Your task to perform on an android device: I want to download a photo from Google Drive.
Image 0: 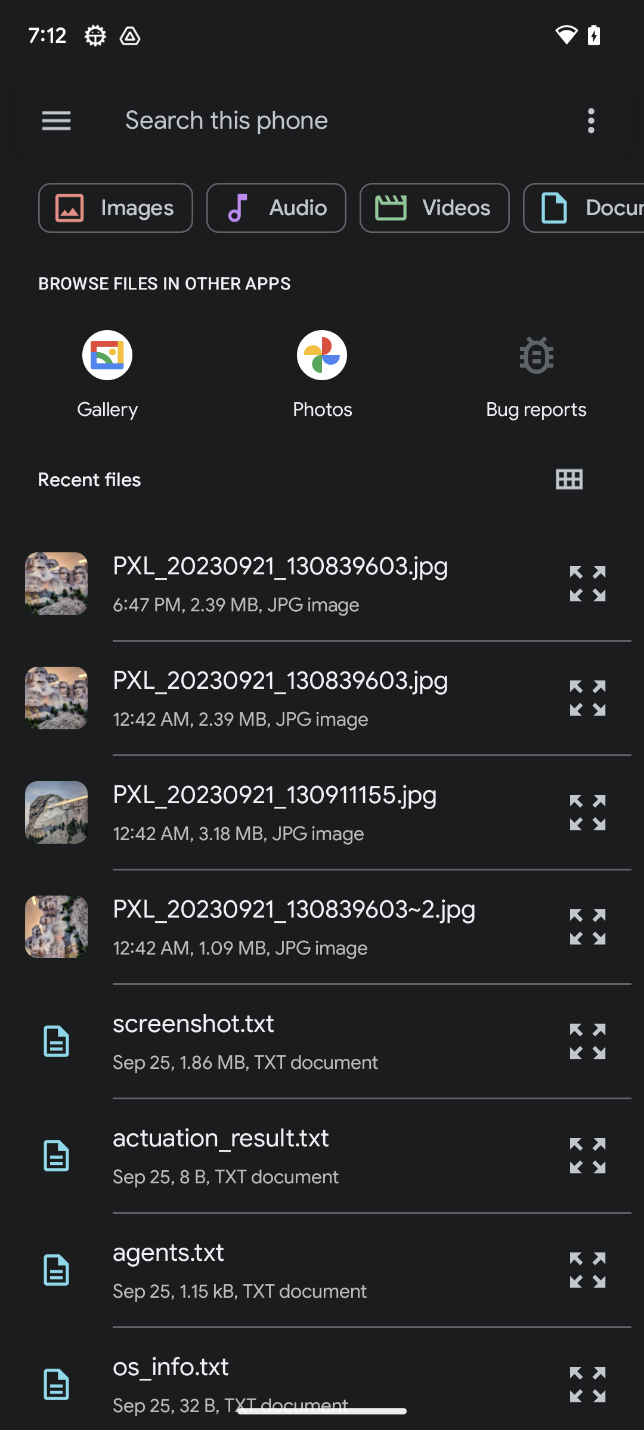
Swipe right on the screen.
Step 0: scroll left
Image 1: 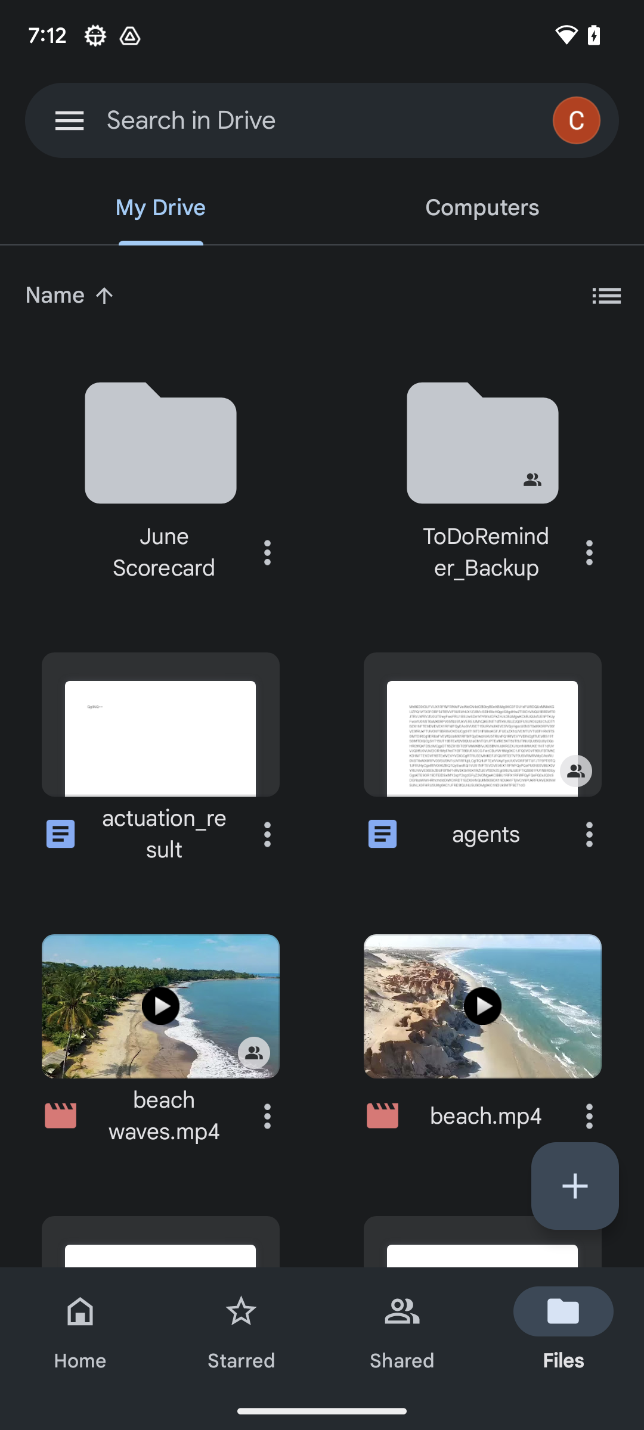
Scroll down on the screen.
Step 1: scroll down
Image 2: 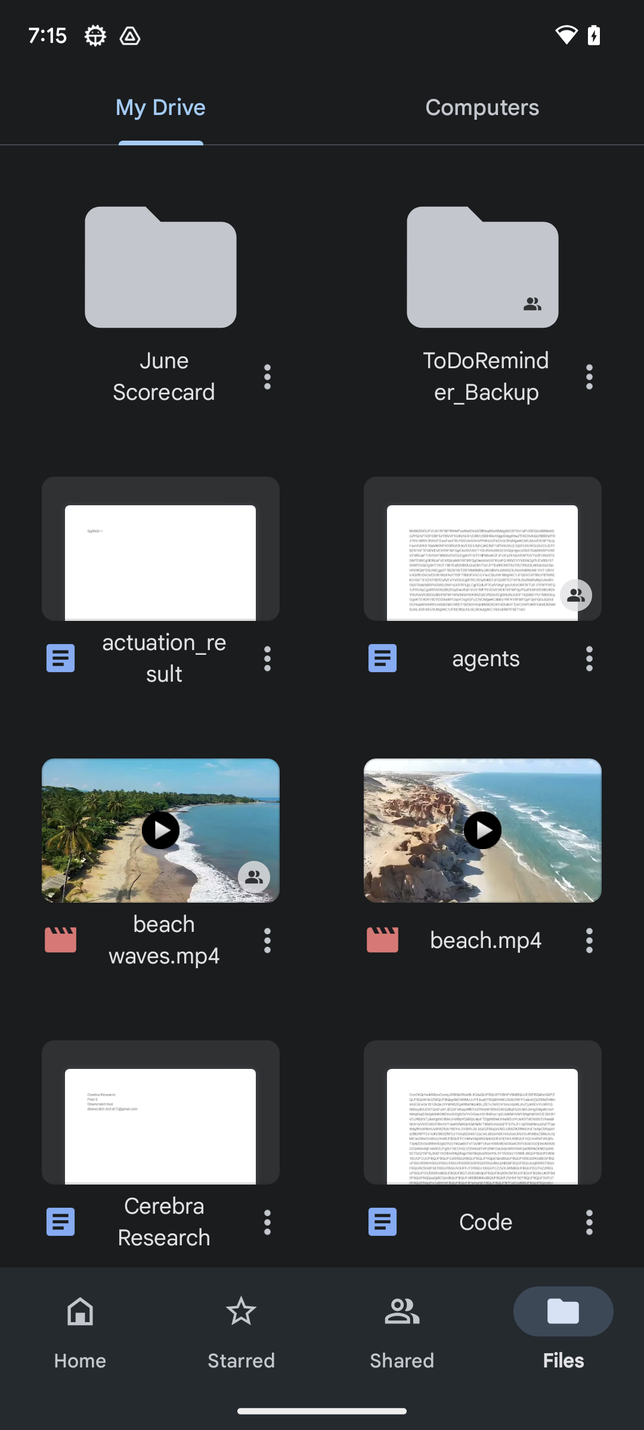
Scroll down on the screen.
Step 2: scroll down
Image 3: 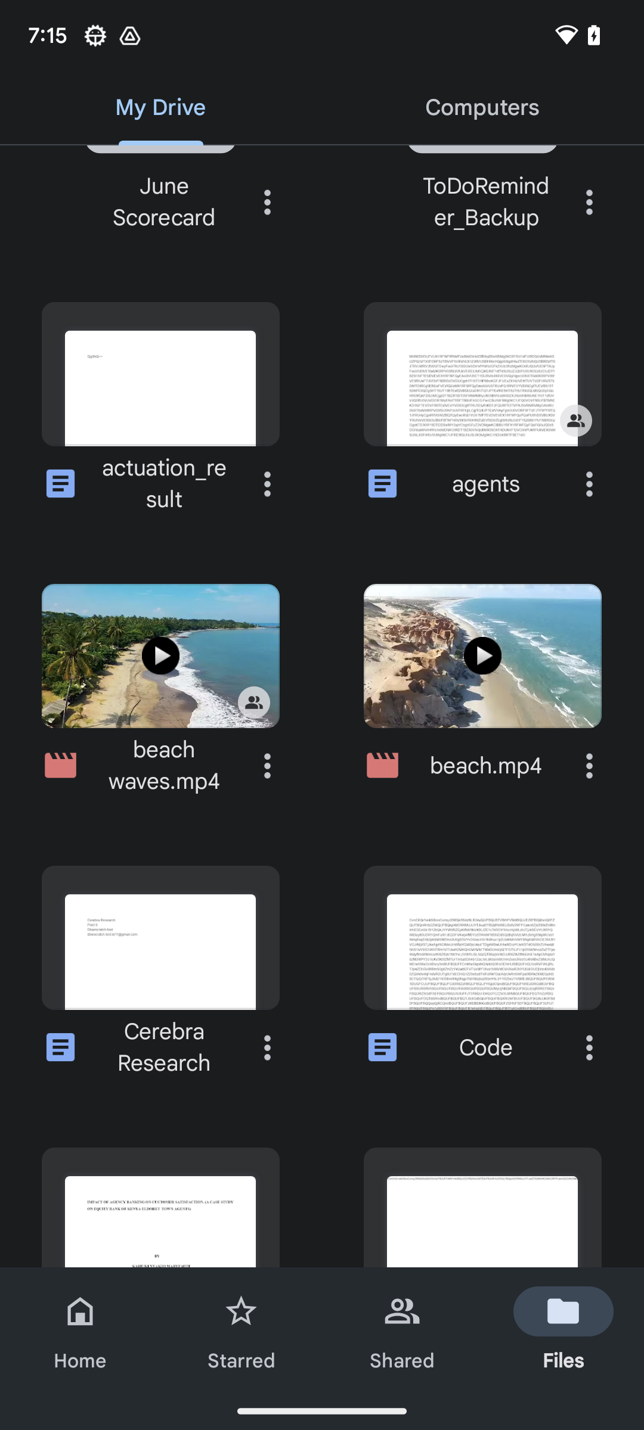
Scroll down on the screen.
Step 3: scroll down
Image 4: 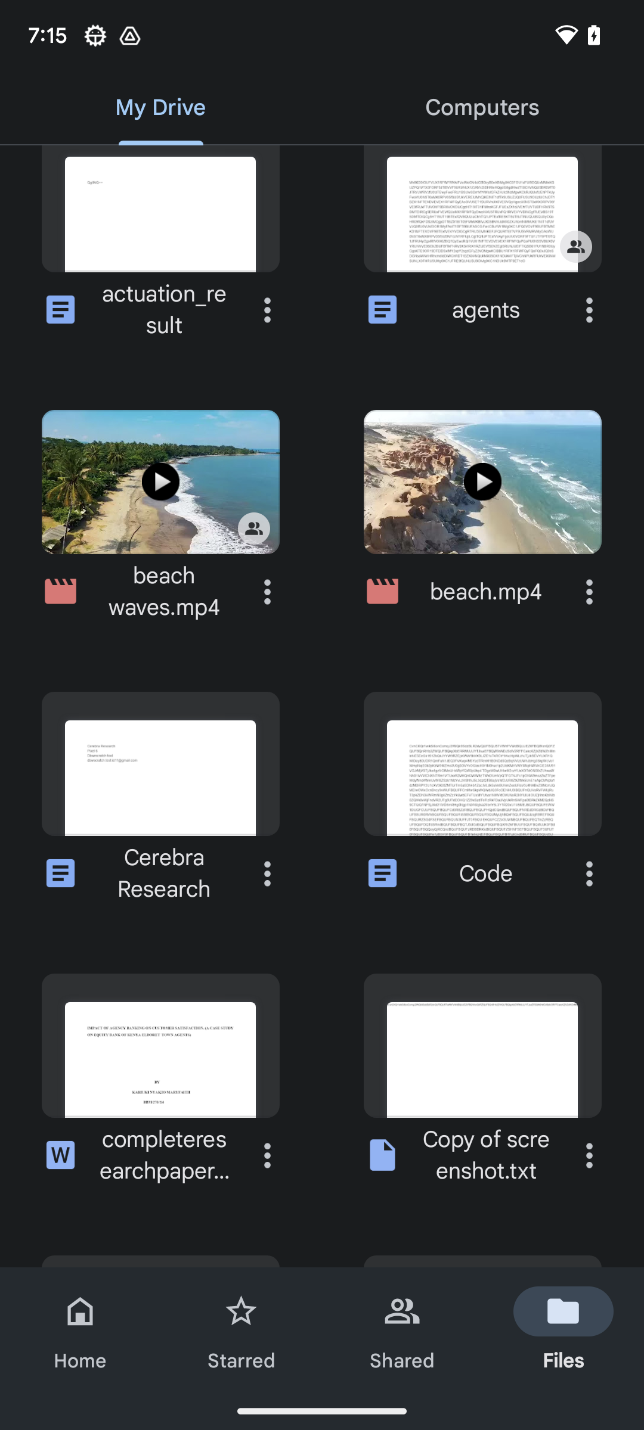
Scroll down on the screen.
Step 4: scroll down
Image 5: 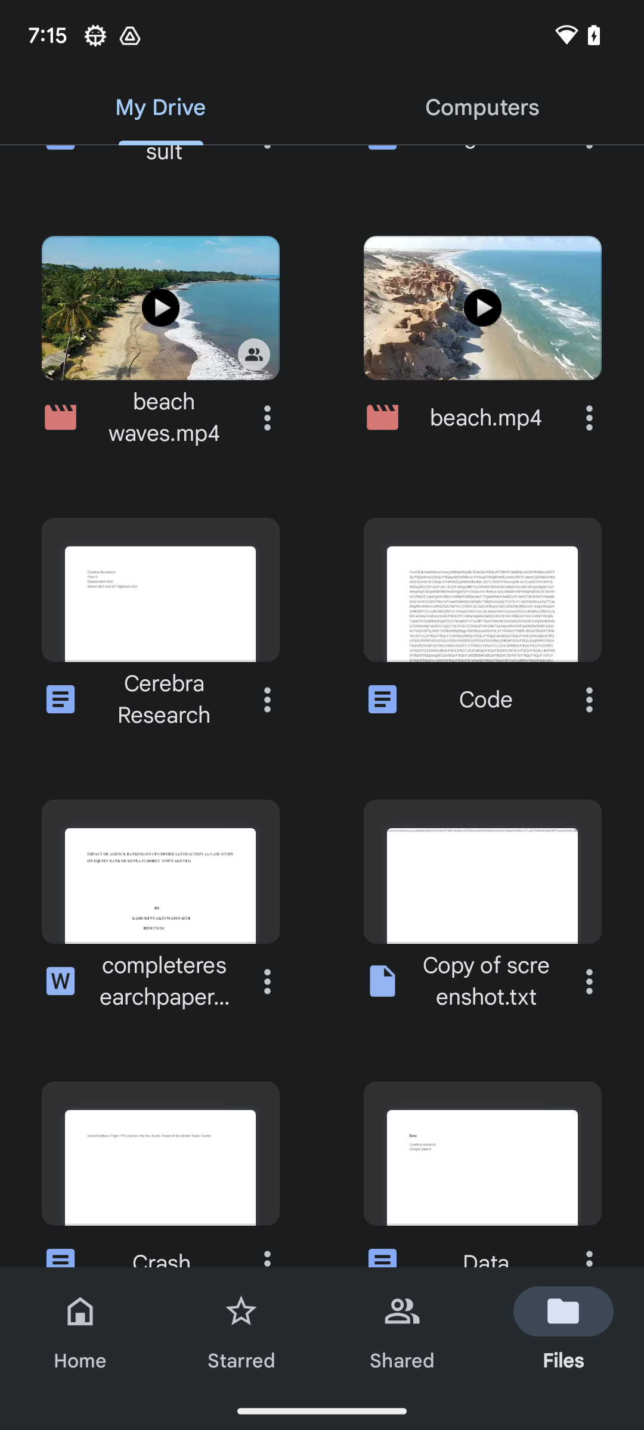
Scroll down on the screen.
Step 5: scroll down
Image 6: 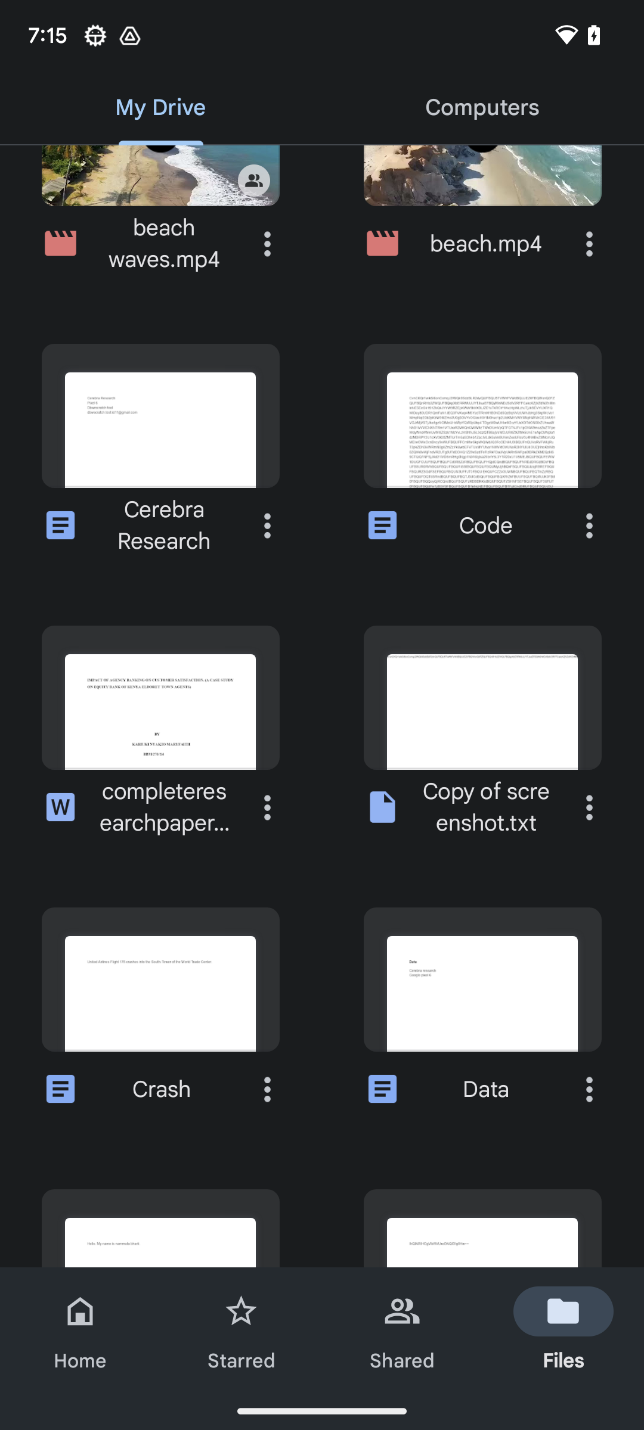
Scroll down on the screen.
Step 6: scroll down
Image 7: 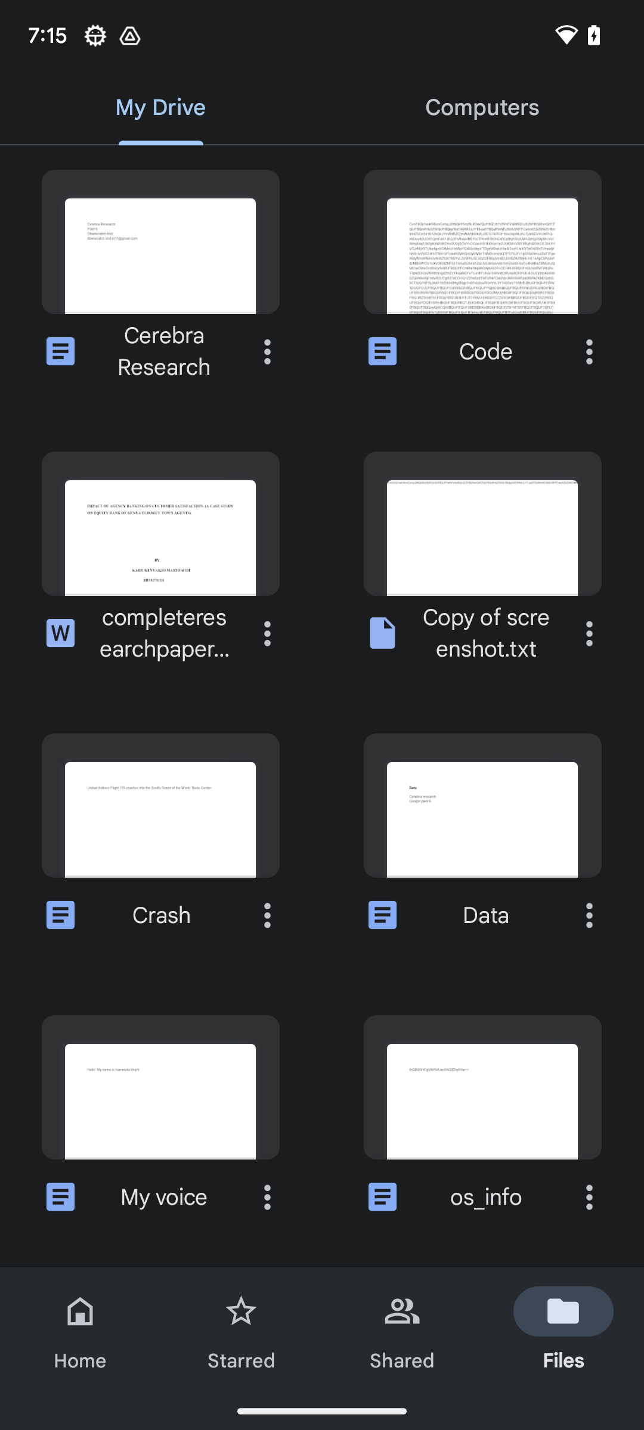
Scroll down on the screen.
Step 7: scroll down
Image 8: 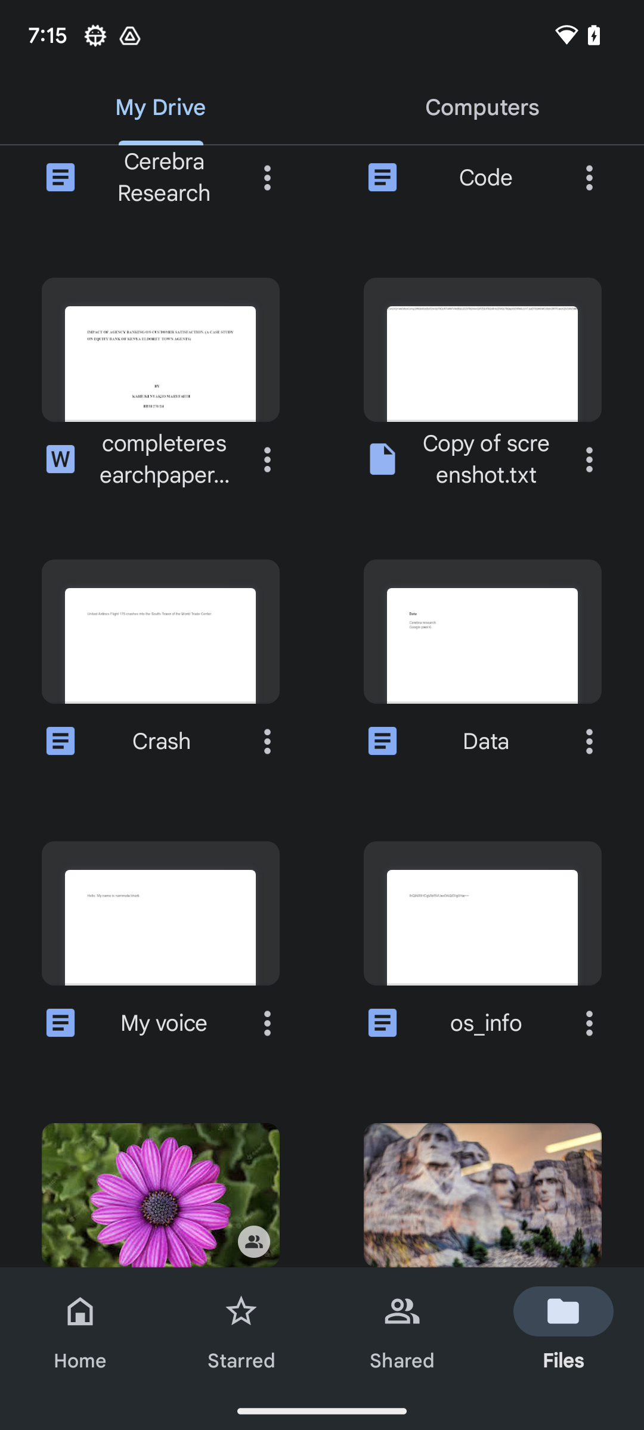
Scroll down on the screen.
Step 8: scroll down
Image 9: 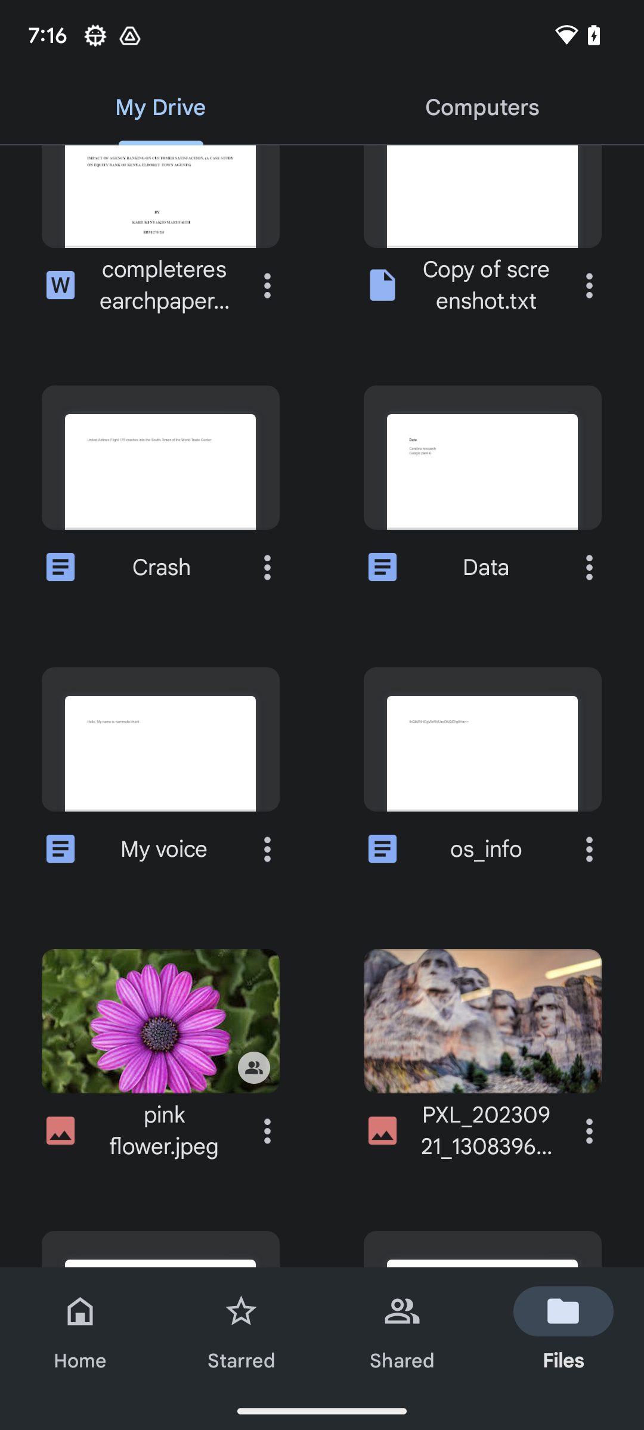
Click on the three dots on the screen.
Step 9: click (589, 1131)
Image 10: 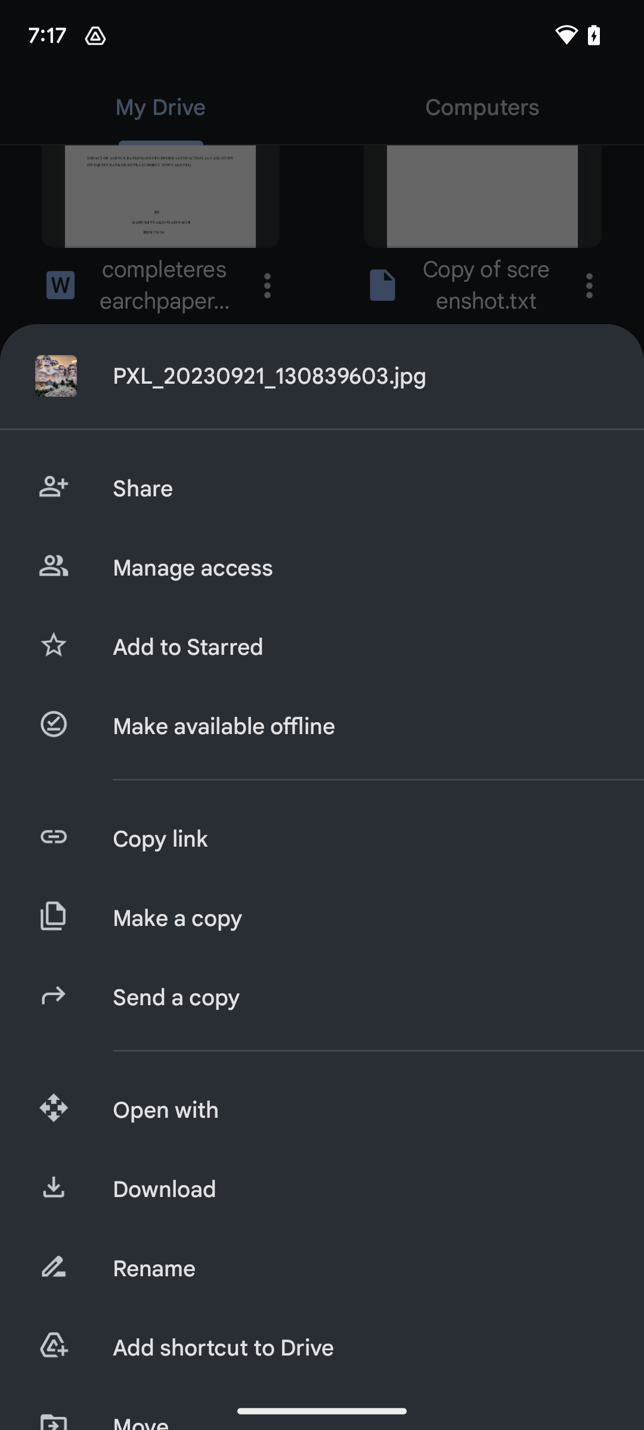
Click on the Download button on the screen.
Step 10: click (359, 1189)
Image 11: 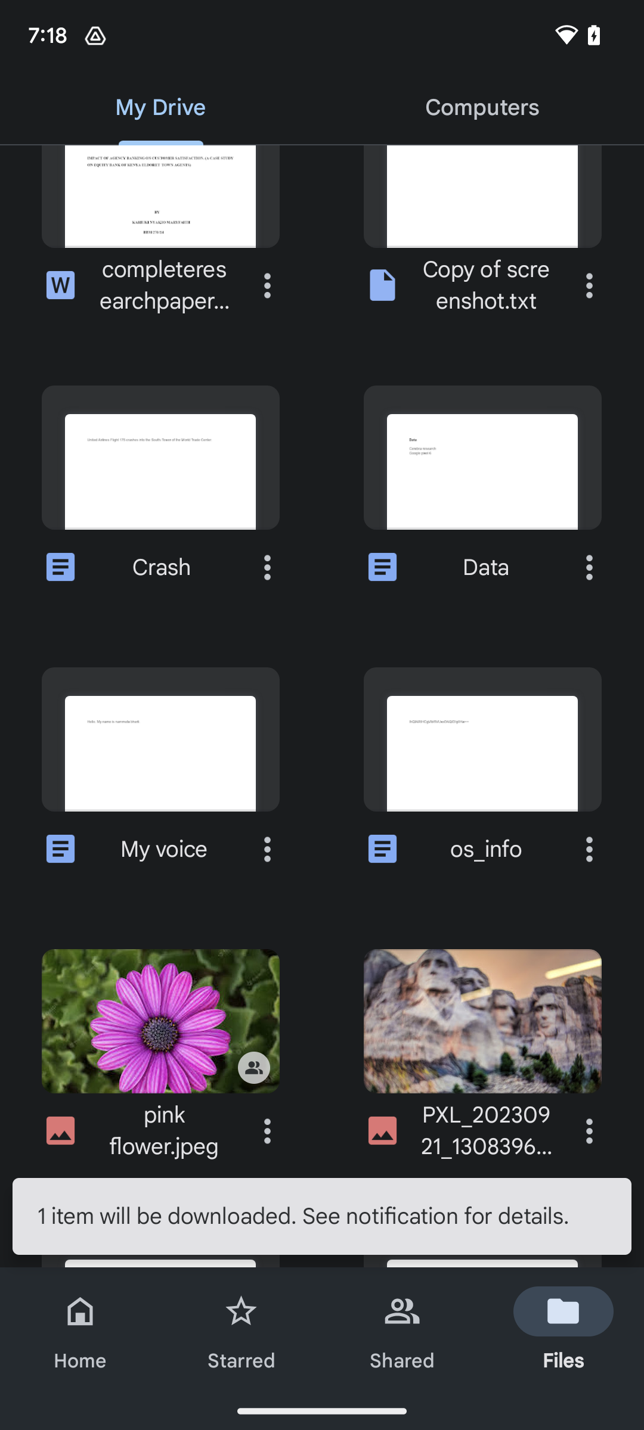
Click on the Download button on the screen.
Step 11: wait